Your task to perform on an android device: I need to replace the damaged light, so I want to search for halogen lights on the Mega Hardware app.
Image 1: 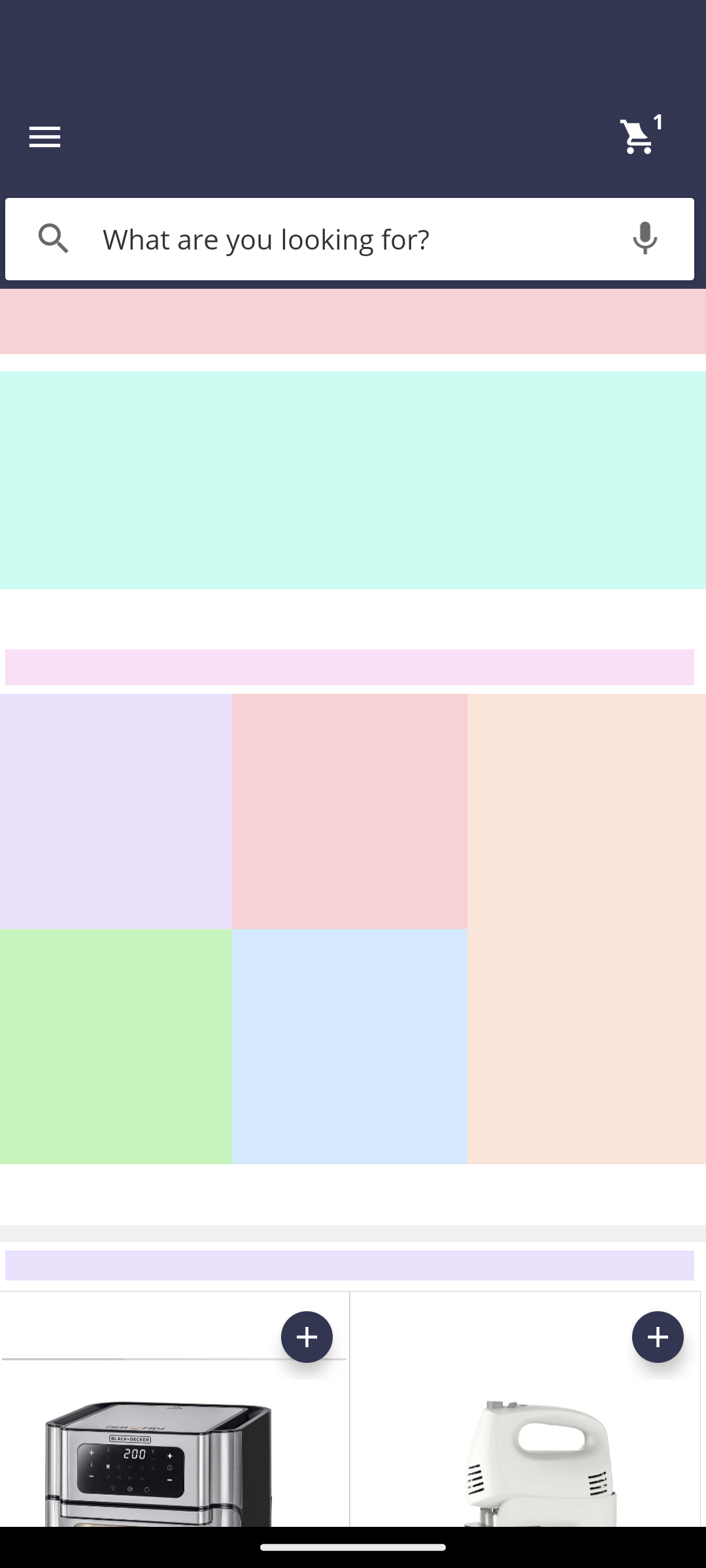
Click on the search bar
Step 1: click (351, 238)
Image 2: 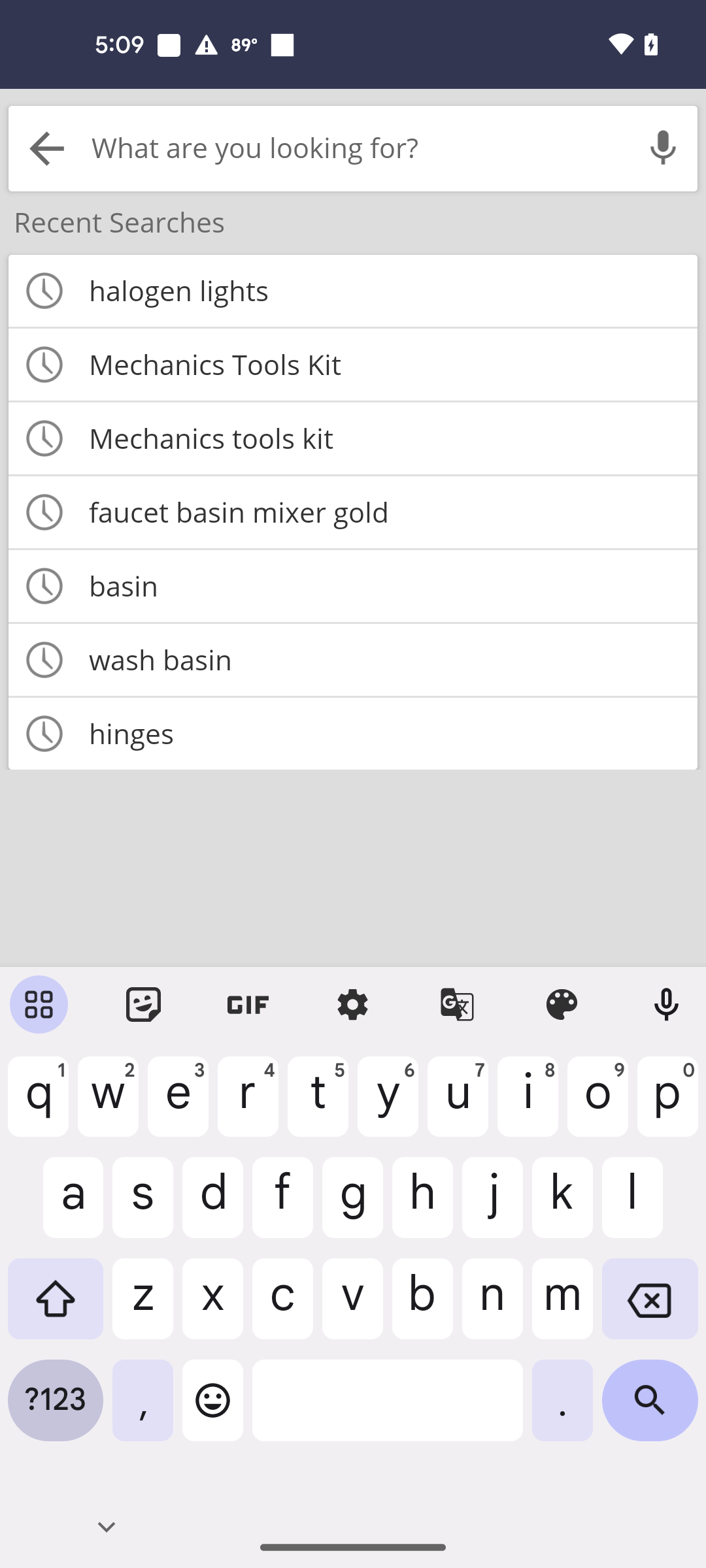
Search for halogen lights
Step 2: type "halogen lights"
Image 3: 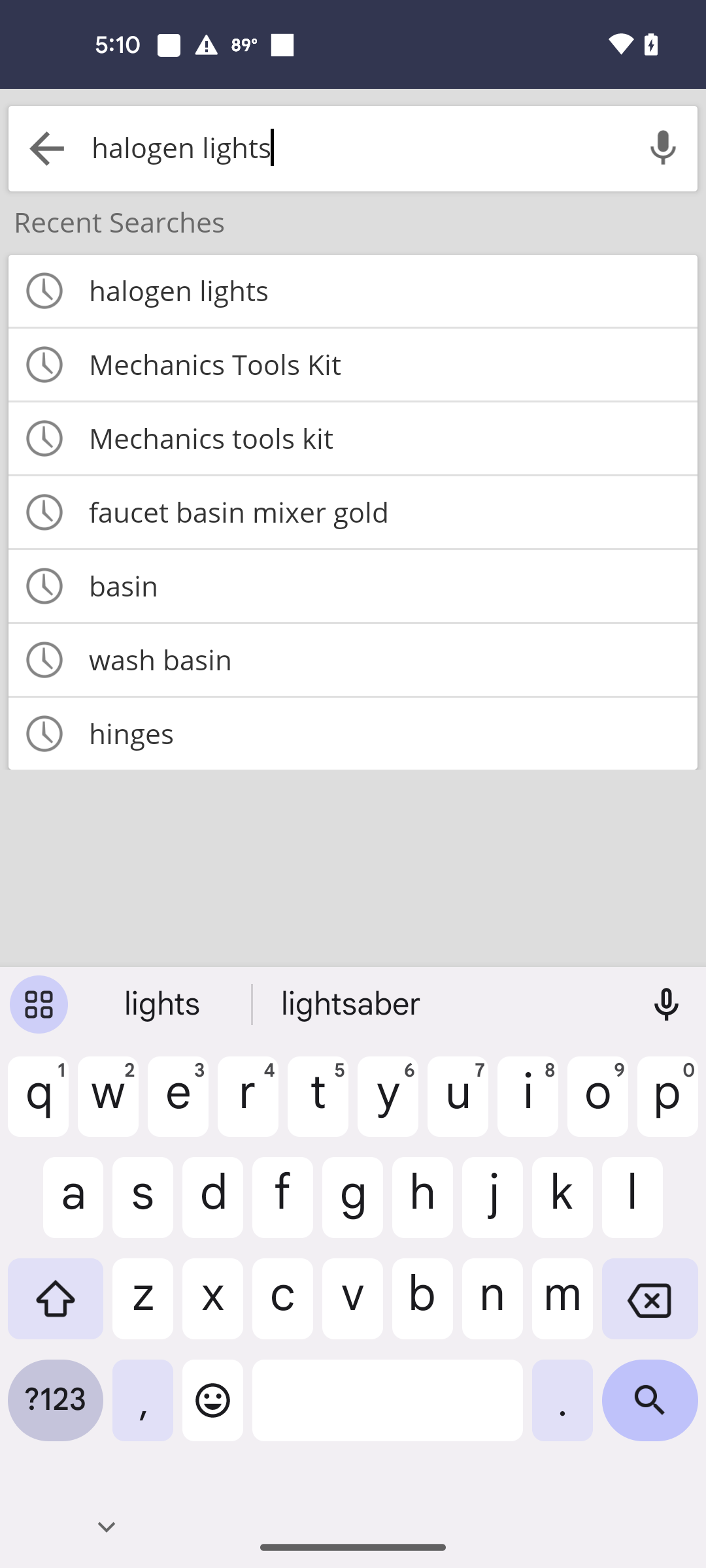
Click on the first search result
Step 3: click (388, 291)
Image 4: 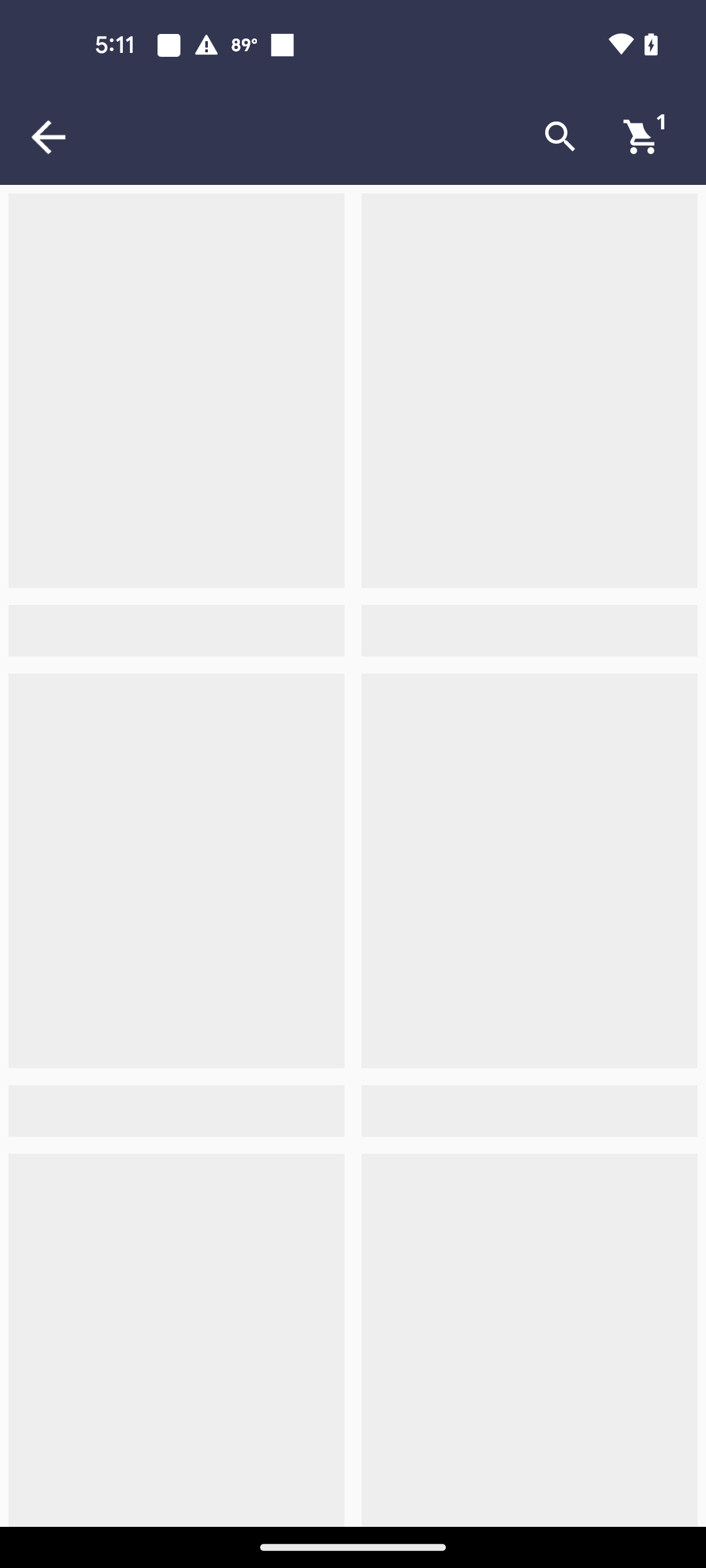
Click on the first search result
Step 4: wait